Your task to perform on an android device: Check out the eBay app's reviews on the 26 mm hammer Drill machines.
Image 1: 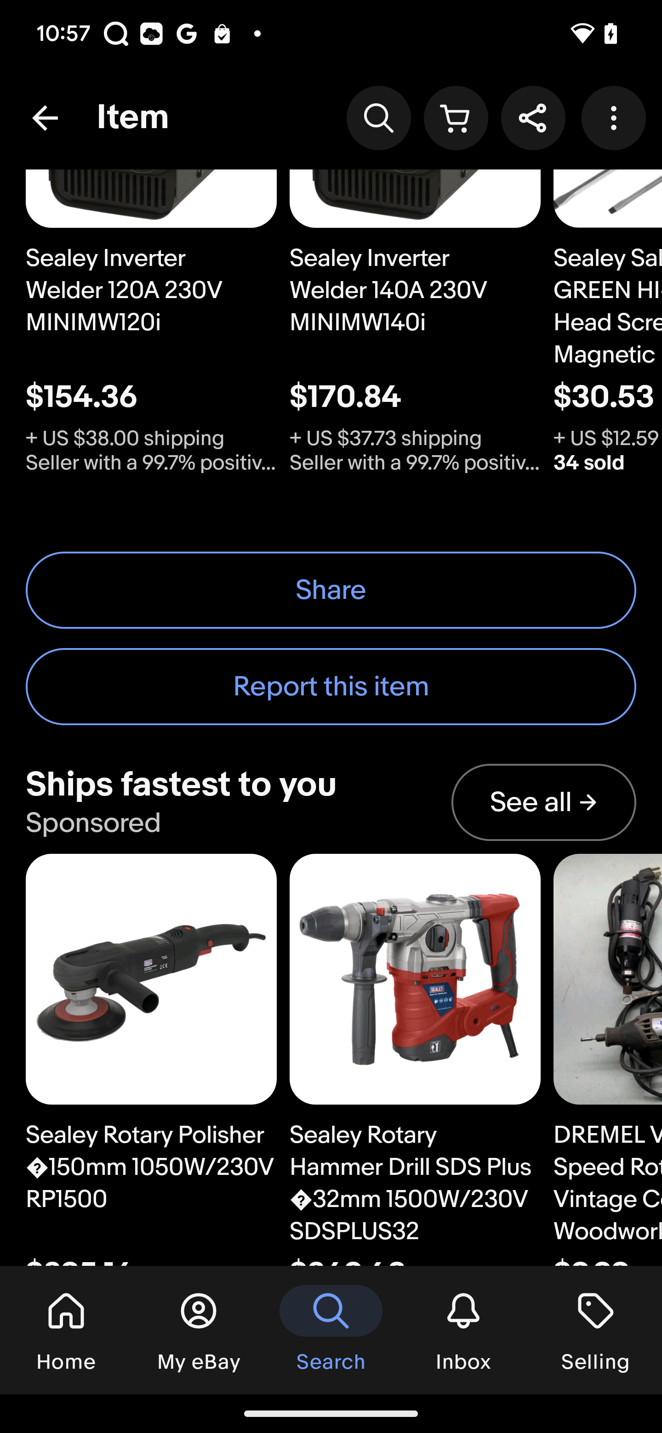
Swipe down on the screen to view the comments
Step 1: scroll up
Image 2: 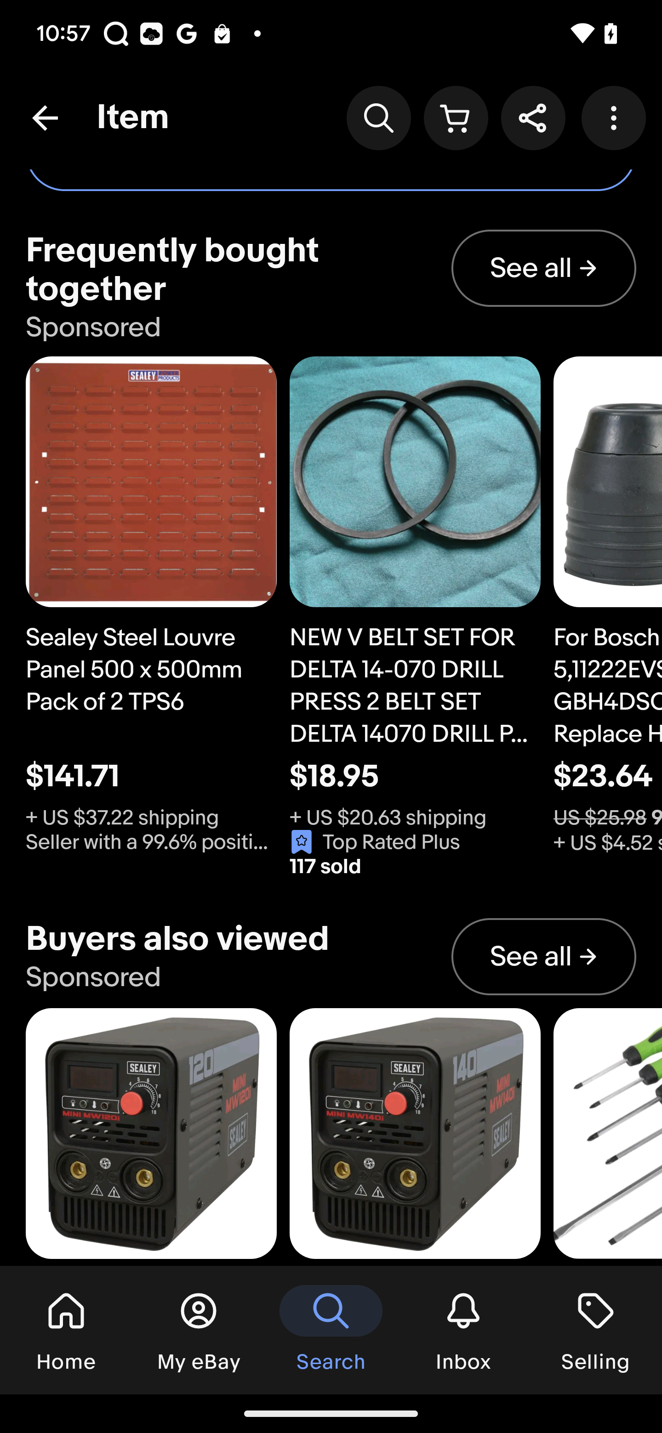
Swipe down on the screen to view the comments
Step 2: scroll up